Your task to perform on an android device: There is a 4 seconds recorded audio in my recording list and I don't need it anymore so I want to remove this audio from my phone, so delete this 4 seconds recorded audio in the Recorder app.
Image 0: 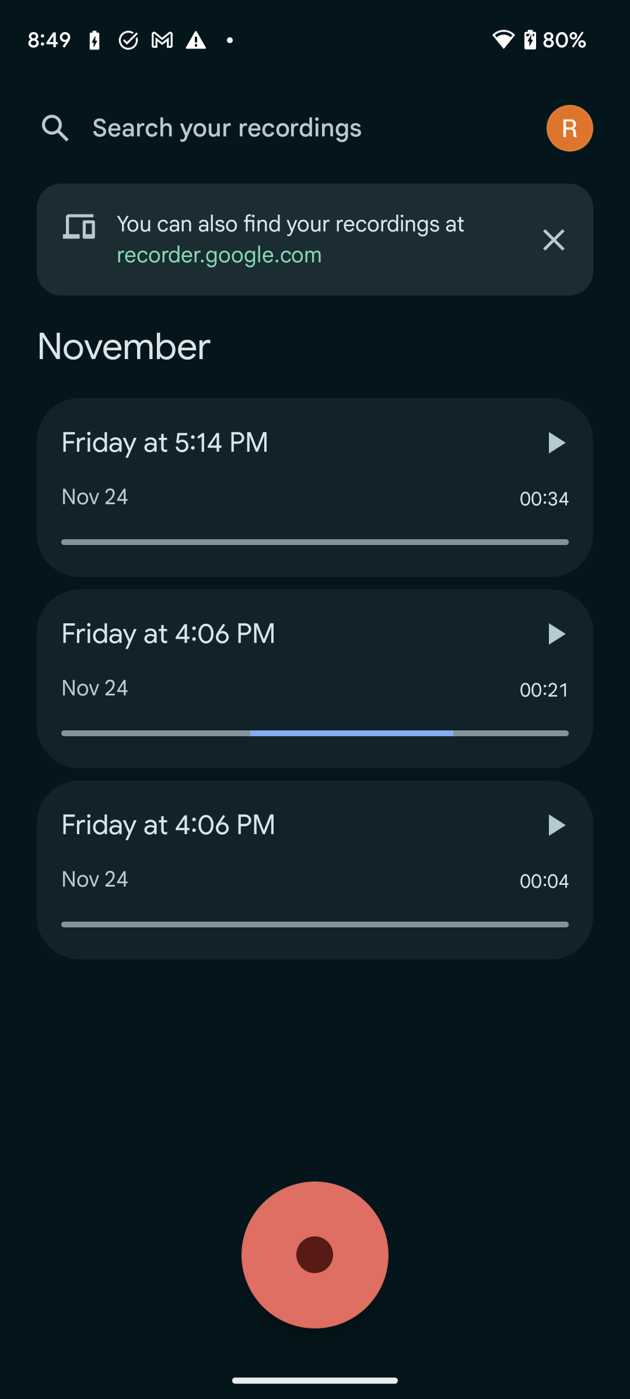
Click on the 4 seconds audio to view the delete option of this audio.
Step 0: click (271, 879)
Image 1: 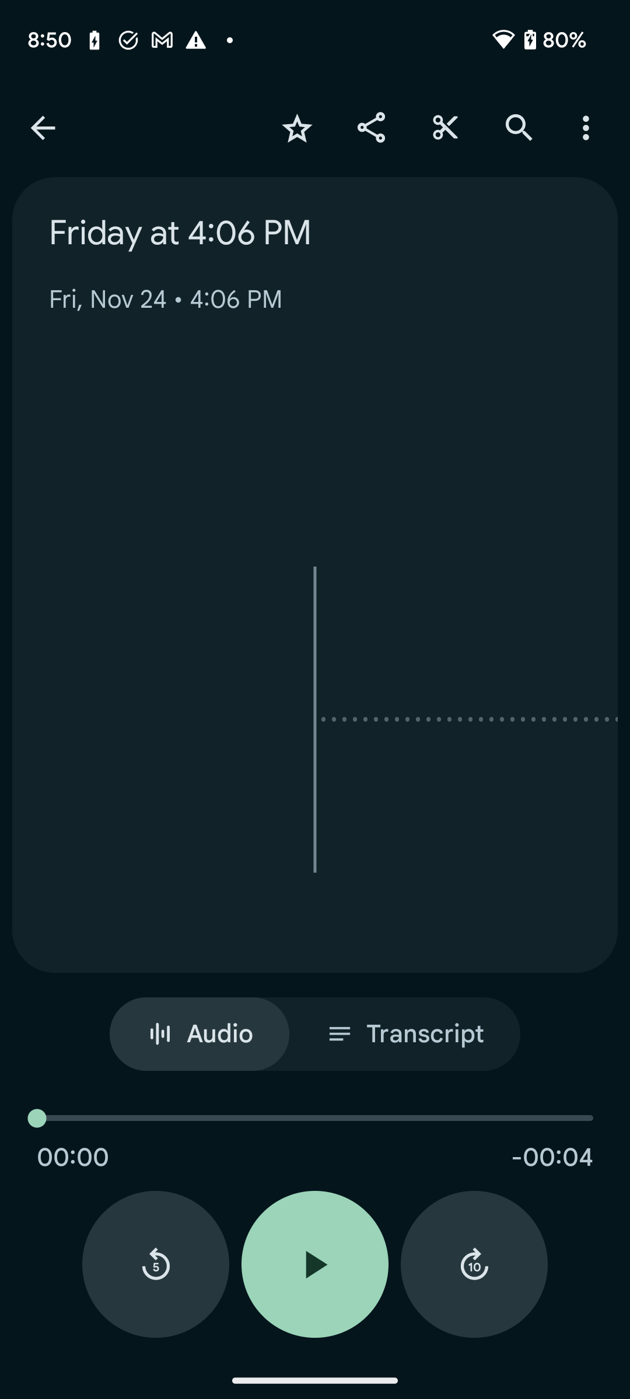
Click on the three dots icon at the top right corner of the screen to view the delete option of this audio.
Step 1: click (593, 127)
Image 2: 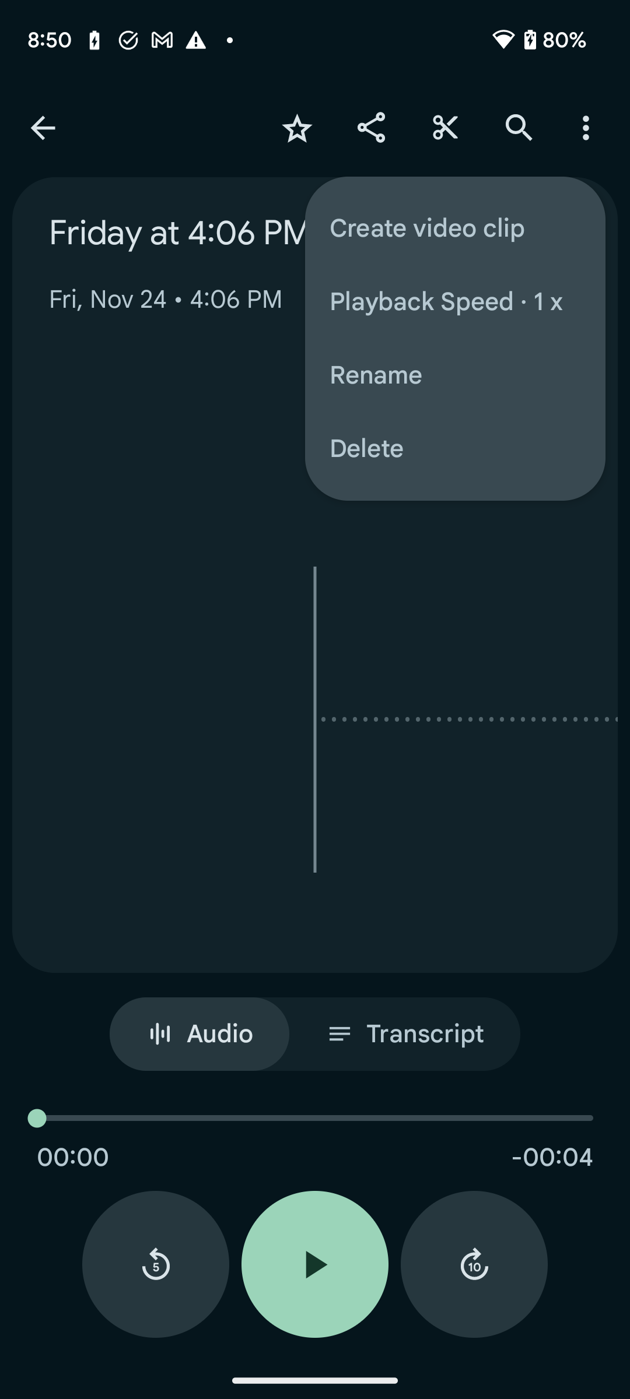
Click on the Delete option to delete this audio.
Step 2: click (455, 449)
Image 3: 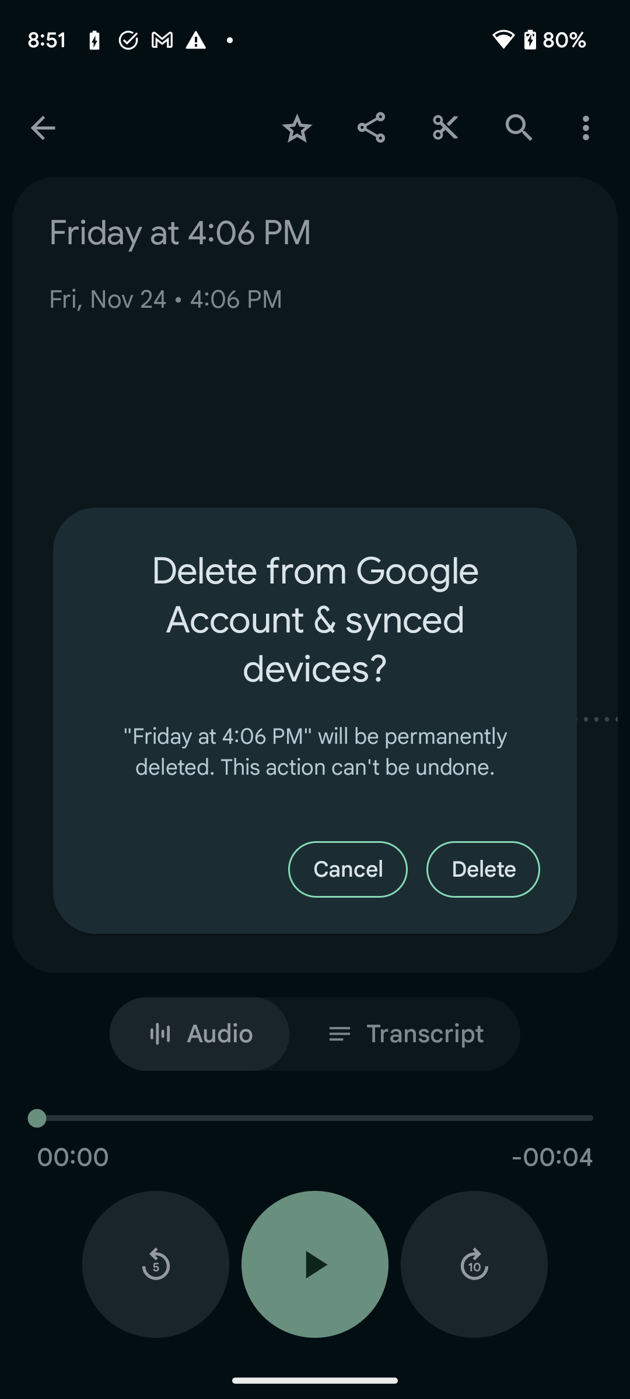
Click on the Delete button to delete this audio.
Step 3: click (483, 869)